Your task to perform on an android device: In the Atom app, I should track my progress if I want to keep myself motivated to meditate.
Image 0: 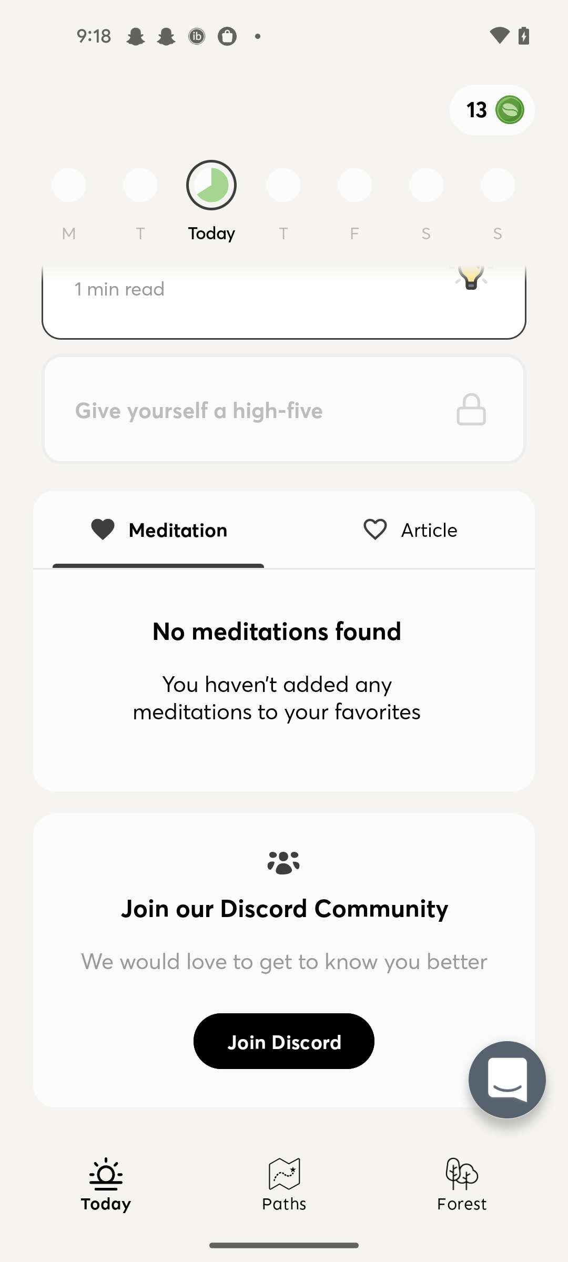
Click on the Forest tab 
Step 0: click (462, 1185)